Your task to perform on an android device: I am taking a off Yoga session , view my calendar to let me know am i having any event from 1 september to 2 september  in the calendar app
Image 0: 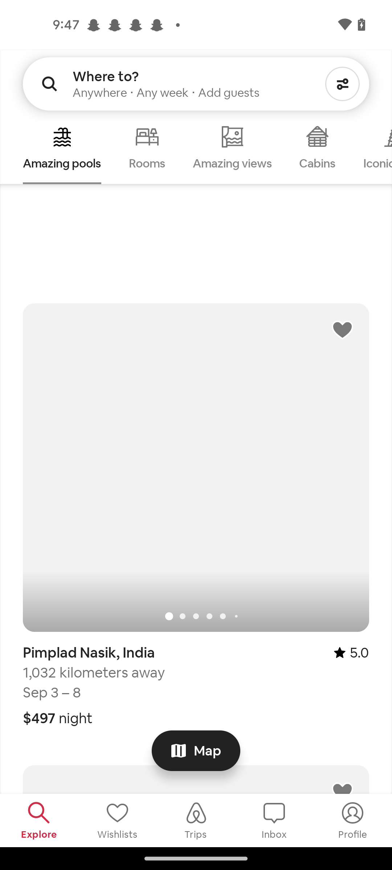
open the gmail app
Step 0: open app "Gmail"
Image 1: 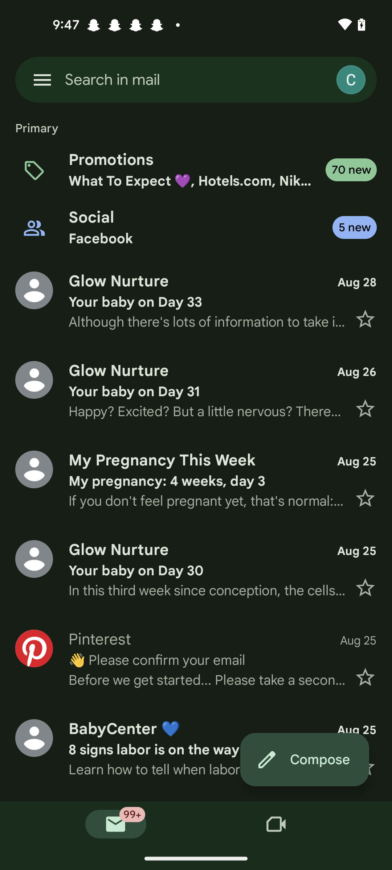
Click on the menu icon at the top left corner of the screen 
Step 1: click (42, 79)
Image 2: 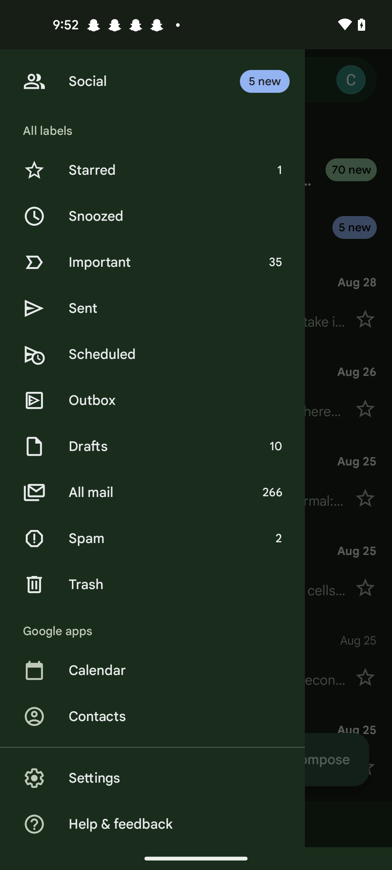
Click on the calendar icon
Step 2: click (183, 670)
Image 3: 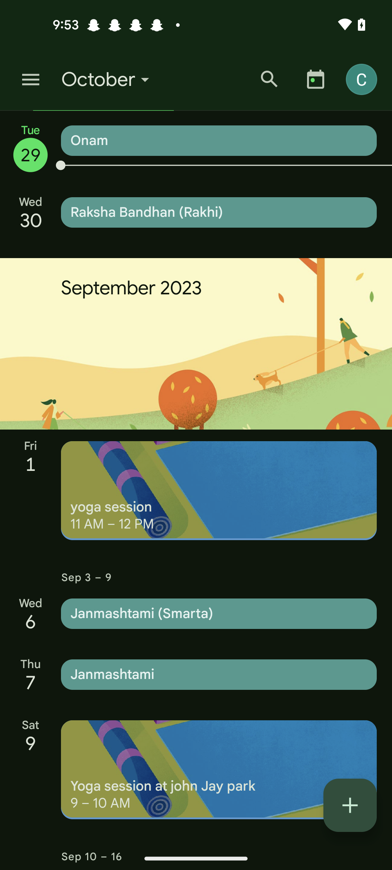
Click on the yoga session event 
Step 3: click (219, 490)